Your task to perform on an android device: Get direction and navigate from My current location to India Gate, New Delhi, Delhi
Image 0: 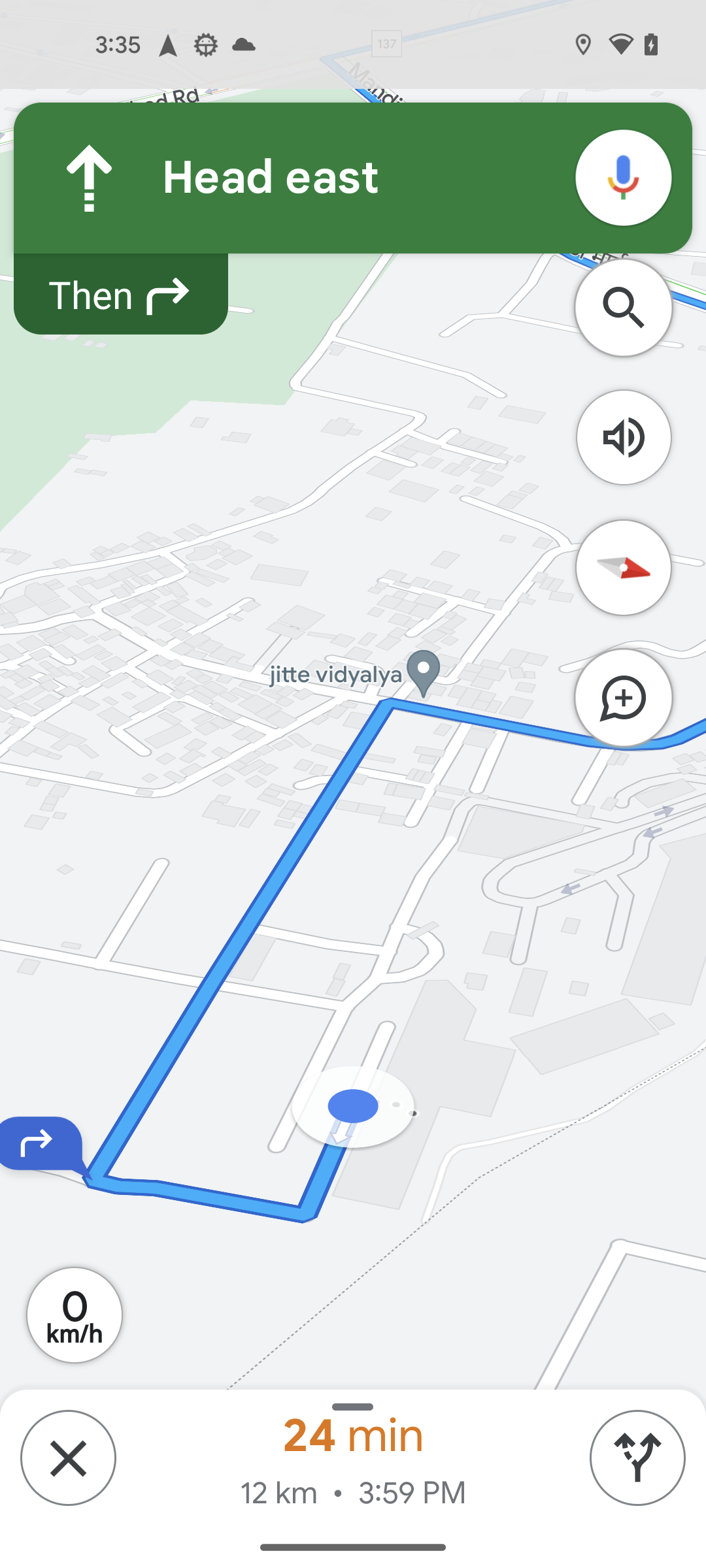
Go to the home screen in the app
Step 0: press back button
Image 1: 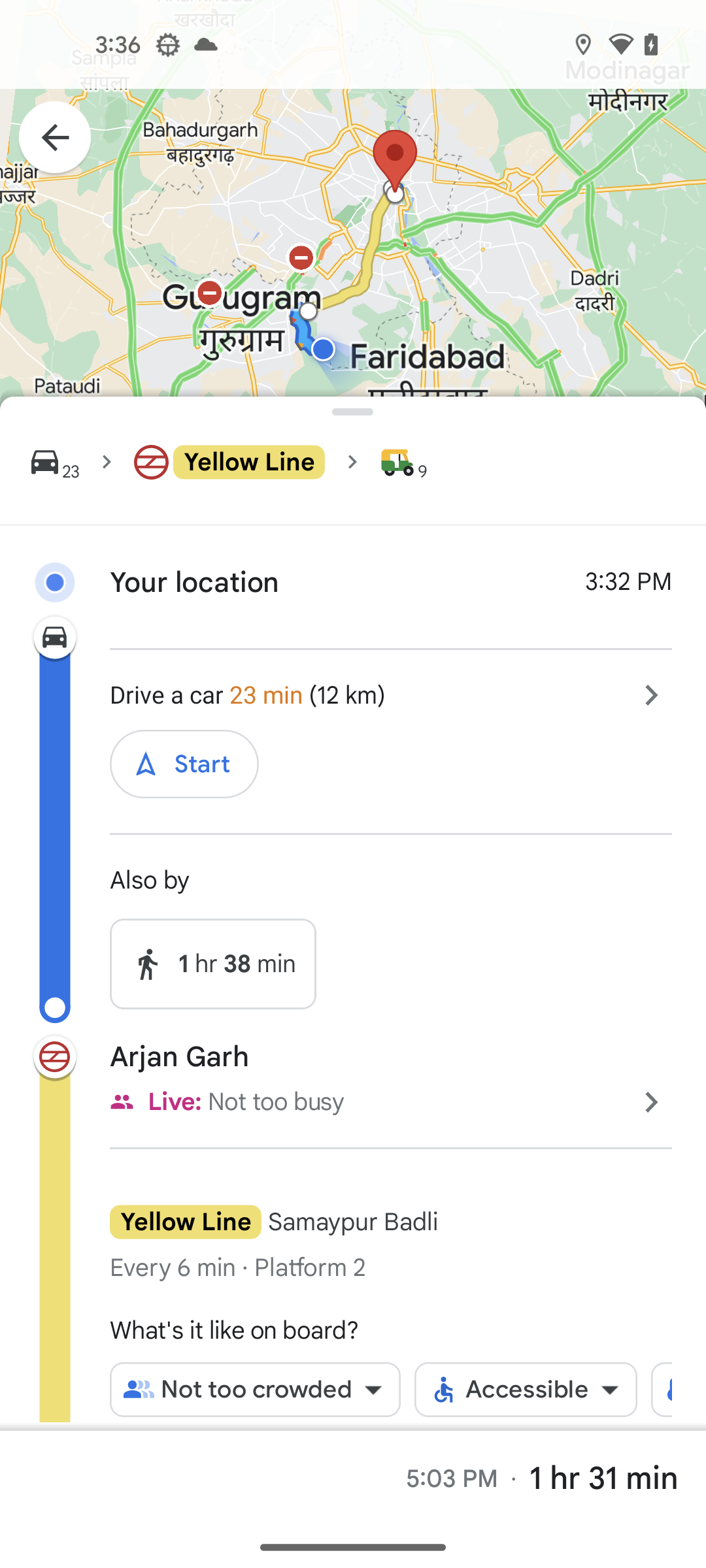
Go to the home screen in the app
Step 1: press back button
Image 2: 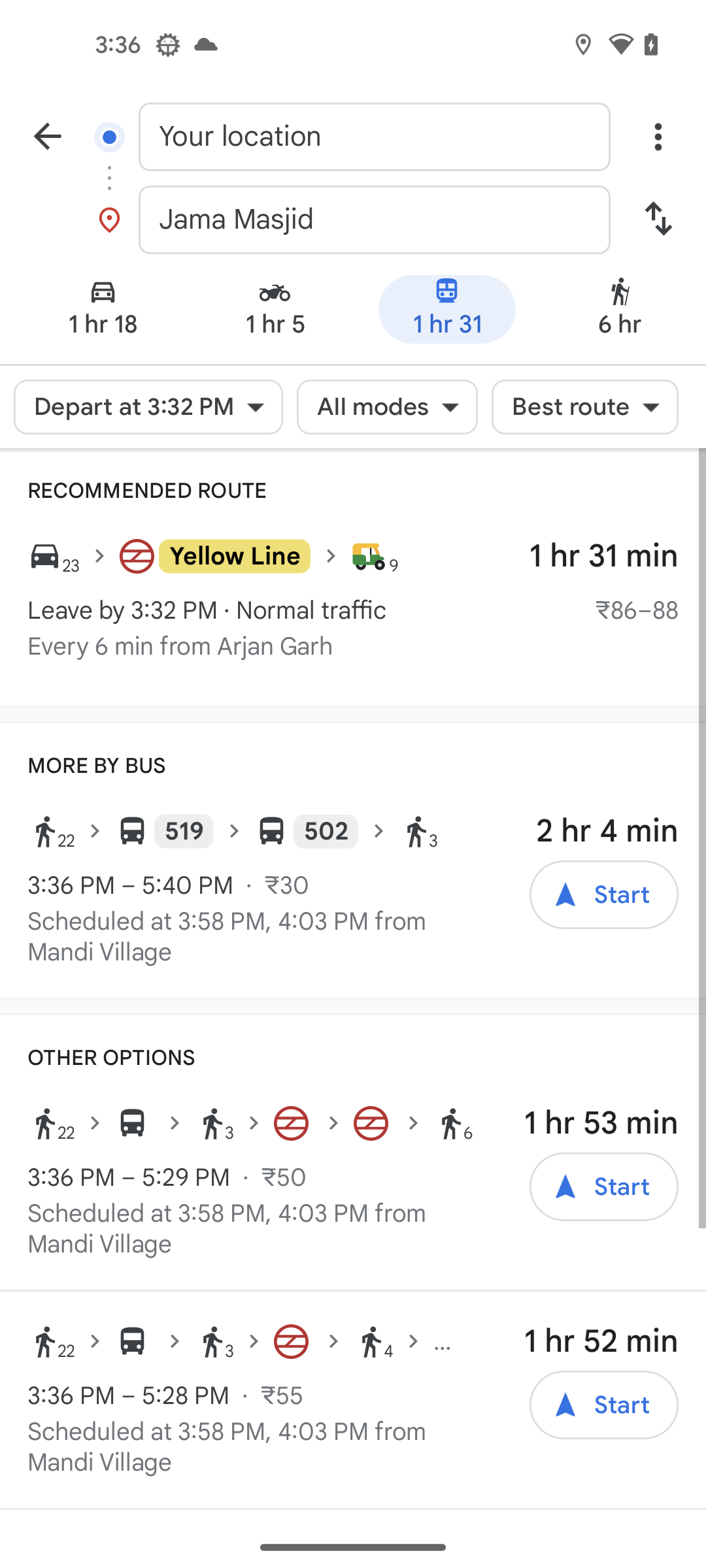
Go to the home screen in the app
Step 2: press back button
Image 3: 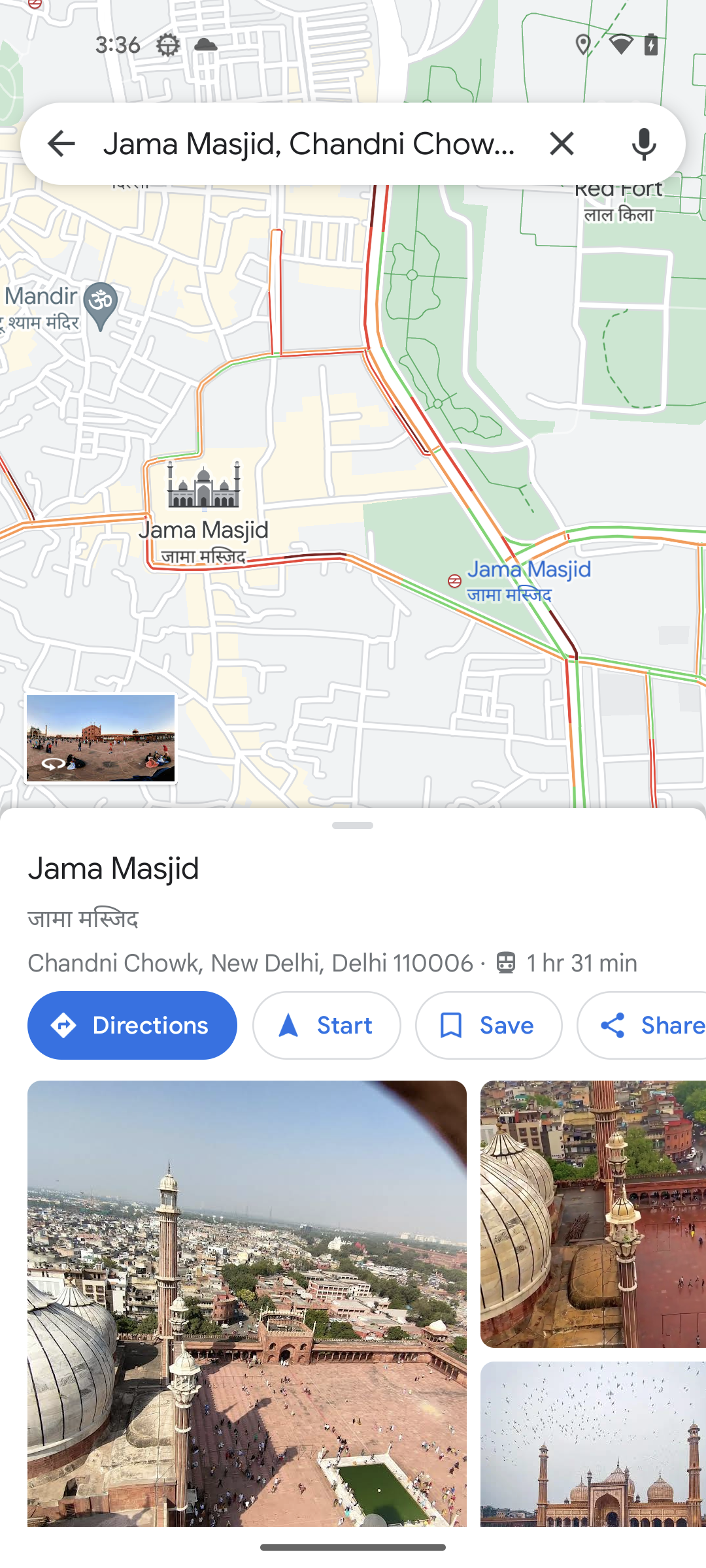
Go to the home screen in the app
Step 3: press back button
Image 4: 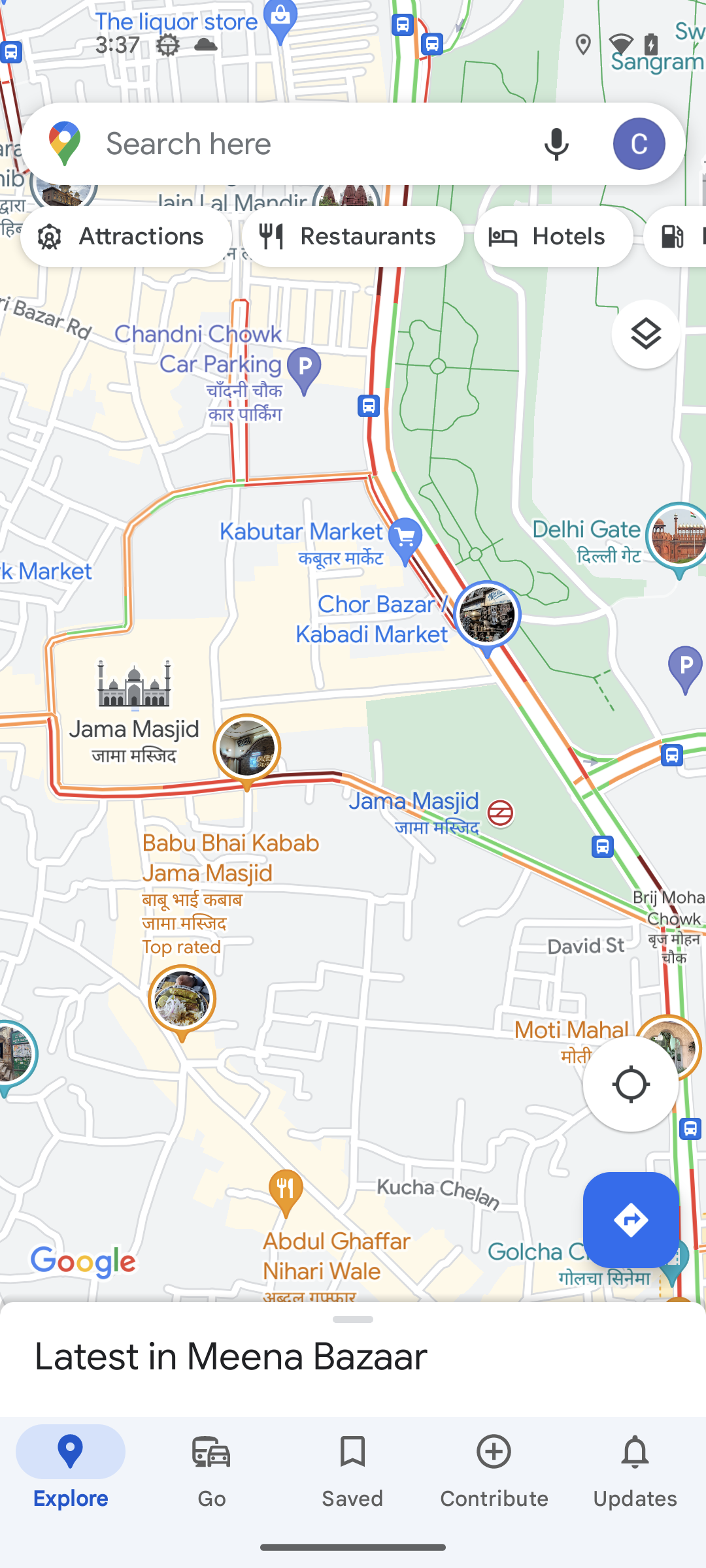
Click on the search bar
Step 4: click (311, 143)
Image 5: 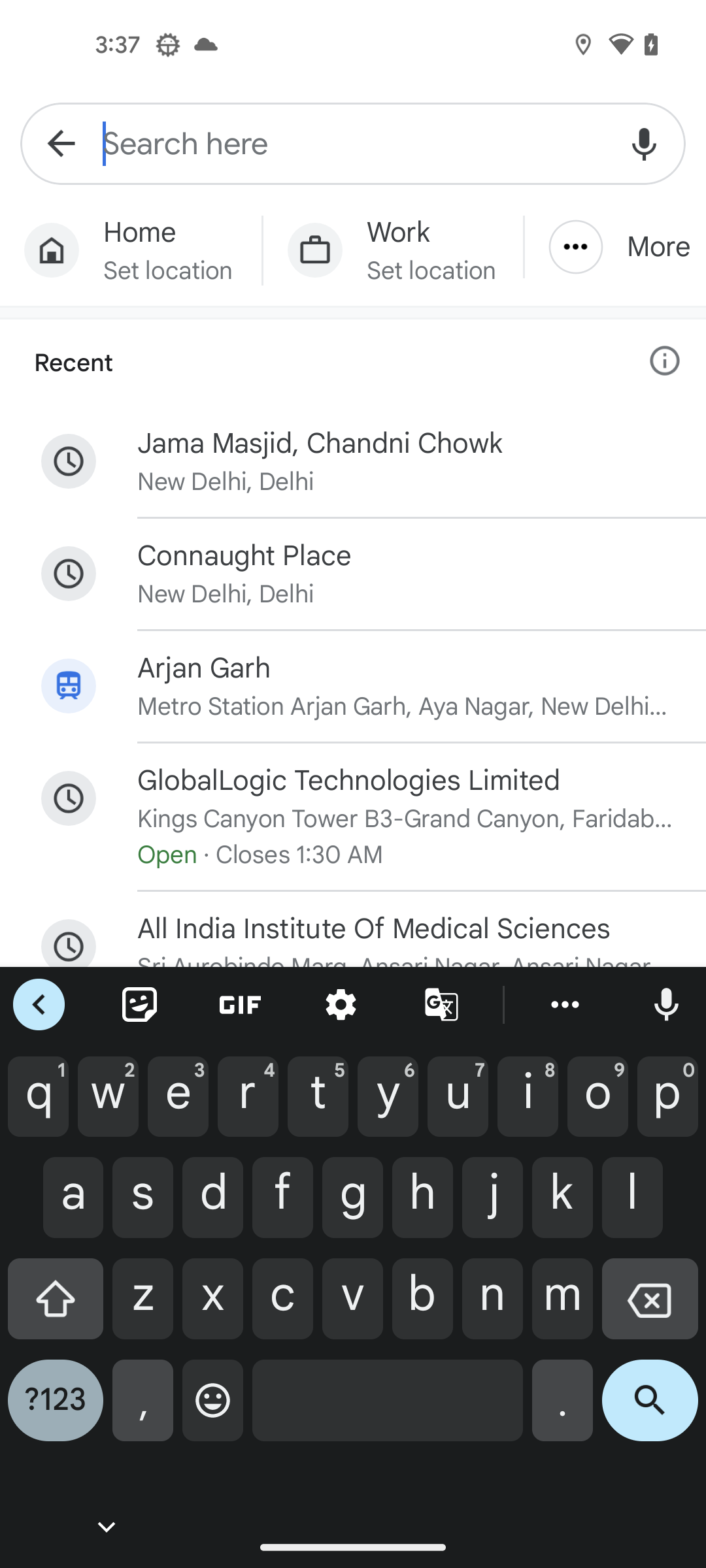
Search for India Gate, New Delhi
Step 5: type "India Gate, New Delhi"
Image 6: 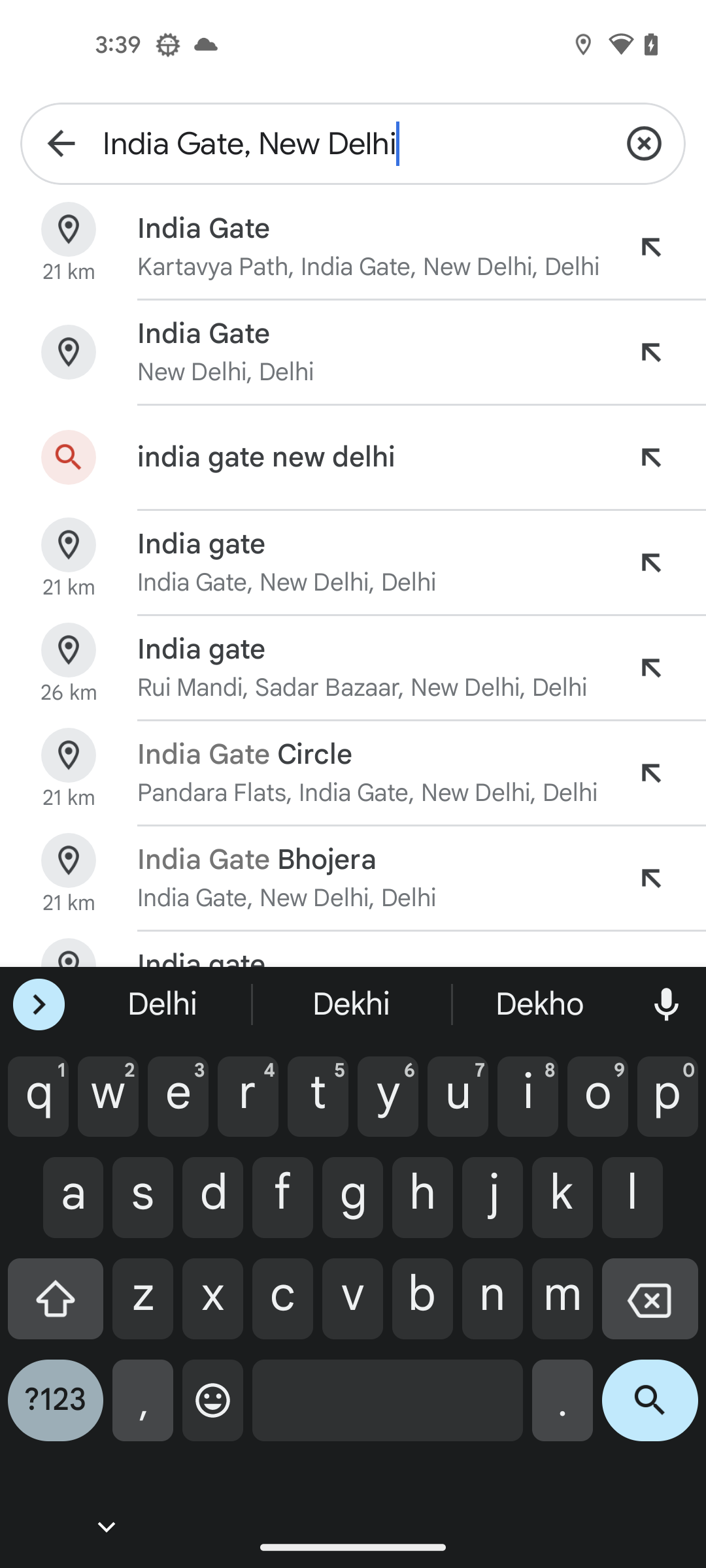
Click on search icon at the bottom left of the screen
Step 6: click (650, 1410)
Image 7: 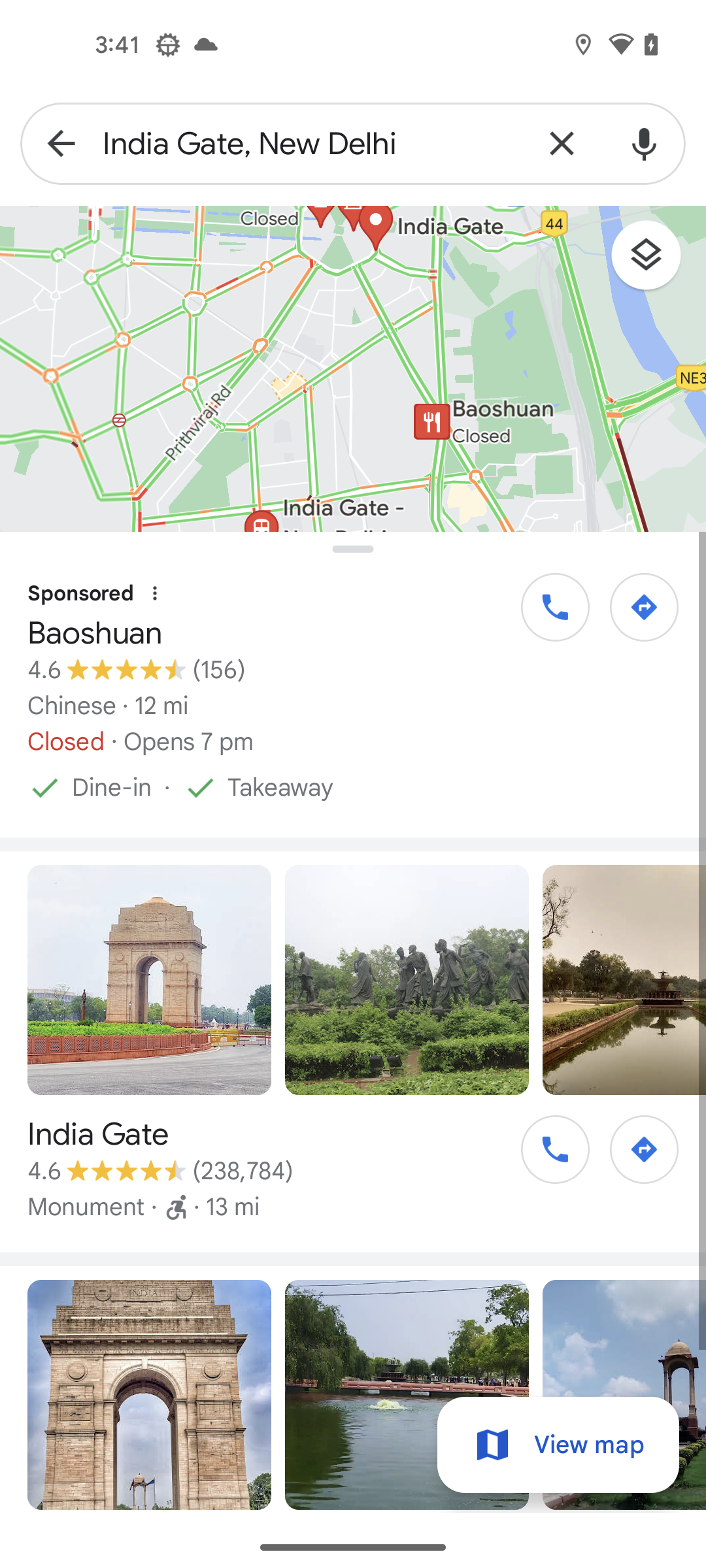
Click on the direction icon on the first search result
Step 7: click (644, 1149)
Image 9: 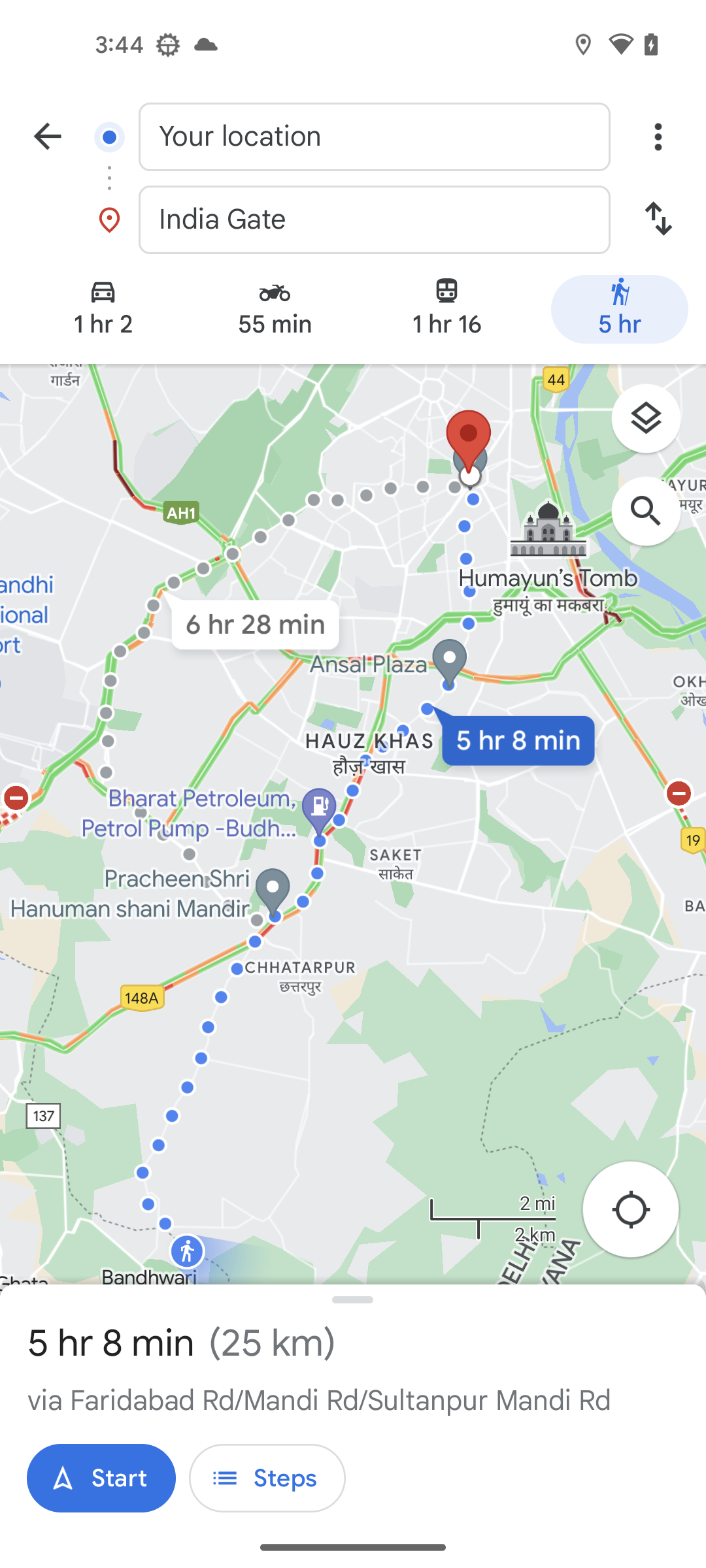
Click on the Start navigate button at the bottom left of the screen
Step 9: click (101, 1478)